Your task to perform on an android device: Since I am going on vacation, I do not need the alarm for 6:00 AM any more for the next 2 weeks. In the Clock app, delete the 6:00 AM alarm.
Image 0: 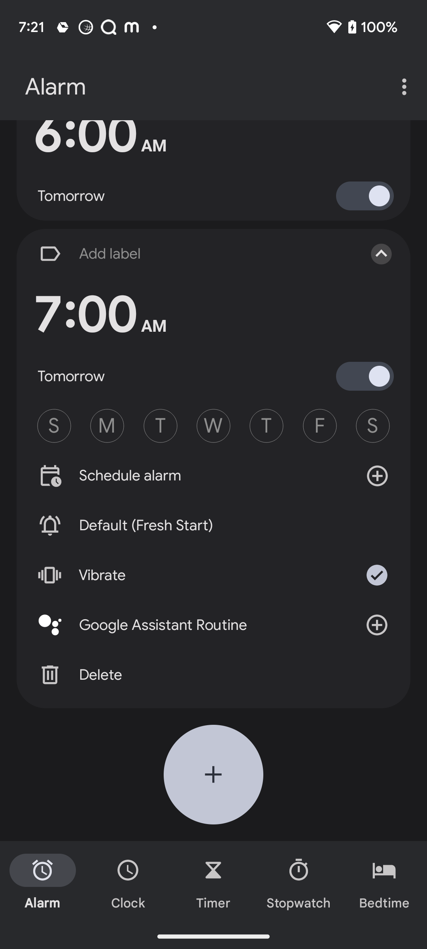
Click on the 6:00 AM alarm at the top of the screen.
Step 0: click (213, 170)
Image 1: 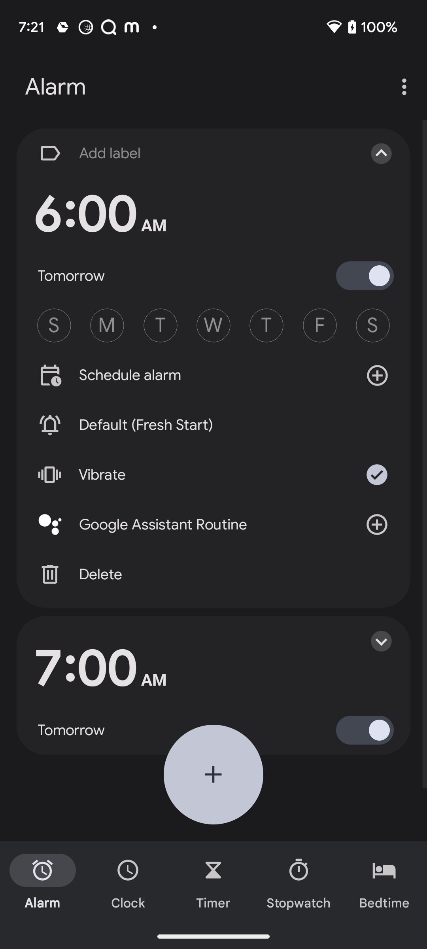
Click on the delete option at the bottom of the list under the 6:00 AM alarm.
Step 1: click (86, 574)